Your task to perform on an android device: The cerebra research mail should be moved to the social folder.
Image 1: 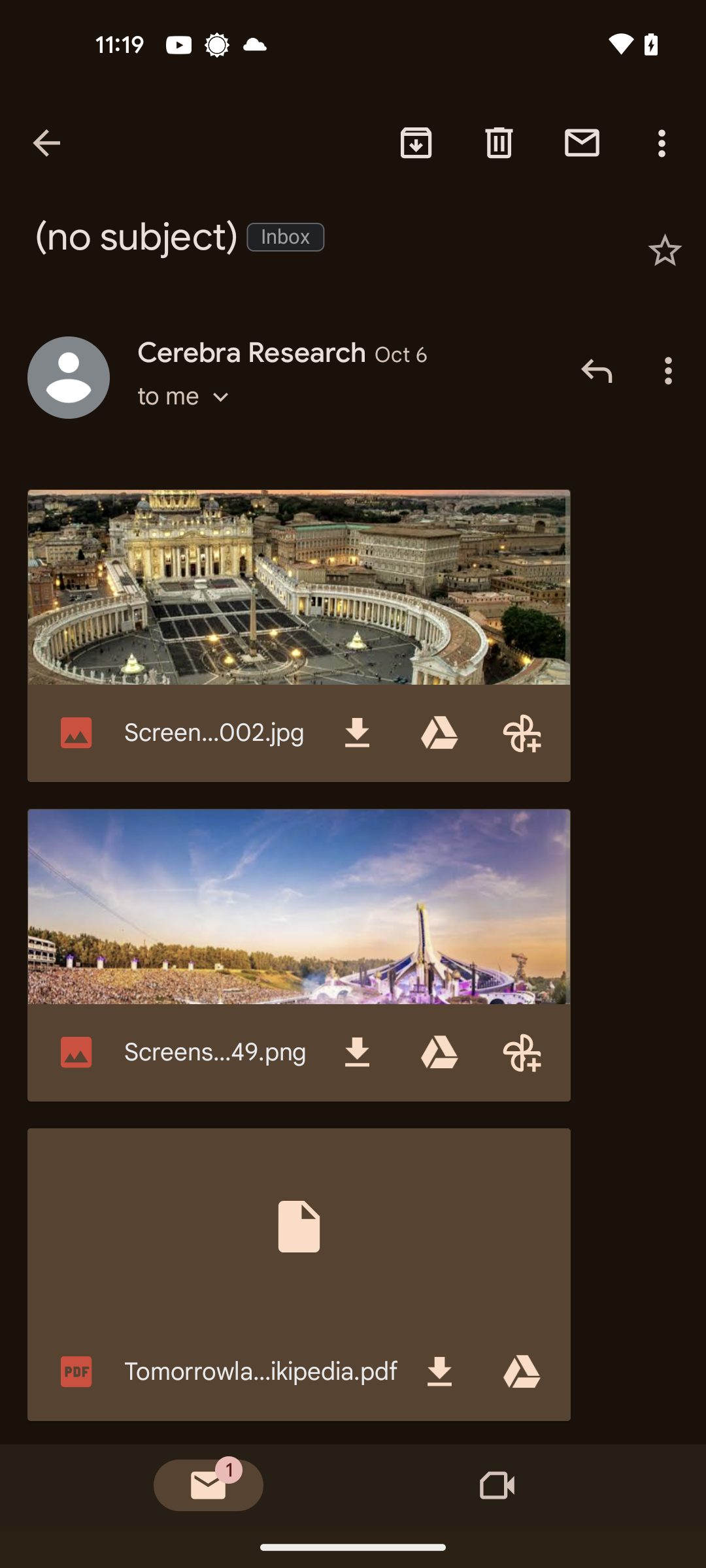
Tap on the three dots menu option at the top right corner of the screen
Step 1: click (664, 142)
Image 2: 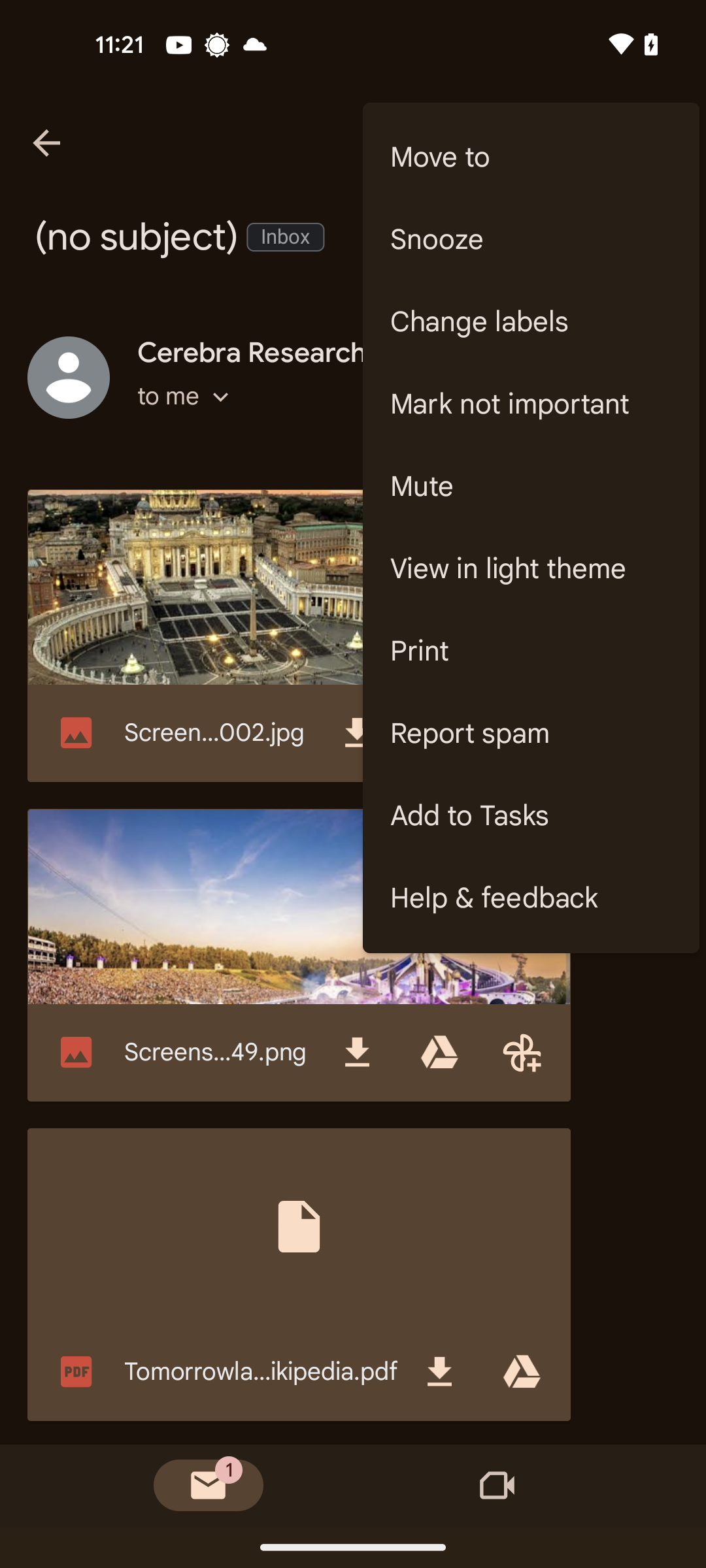
Select the move to option
Step 2: click (531, 157)
Image 3: 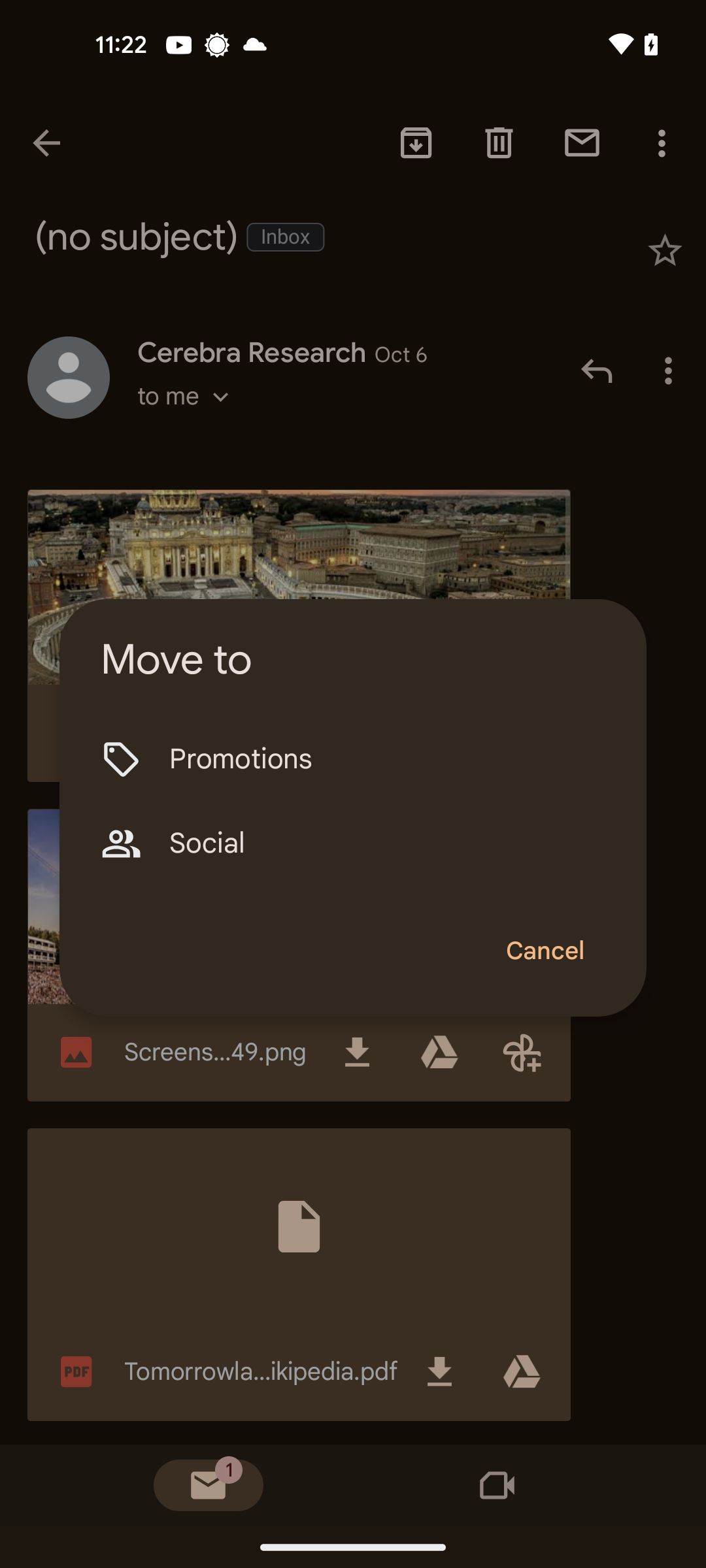
Click on the social option
Step 3: click (387, 843)